Your task to perform on an android device: Using the DHgate app, I would like to read reviews of the 10-in-1 REPAIR PRY KIT OPENING TOOLS.
Image 0: 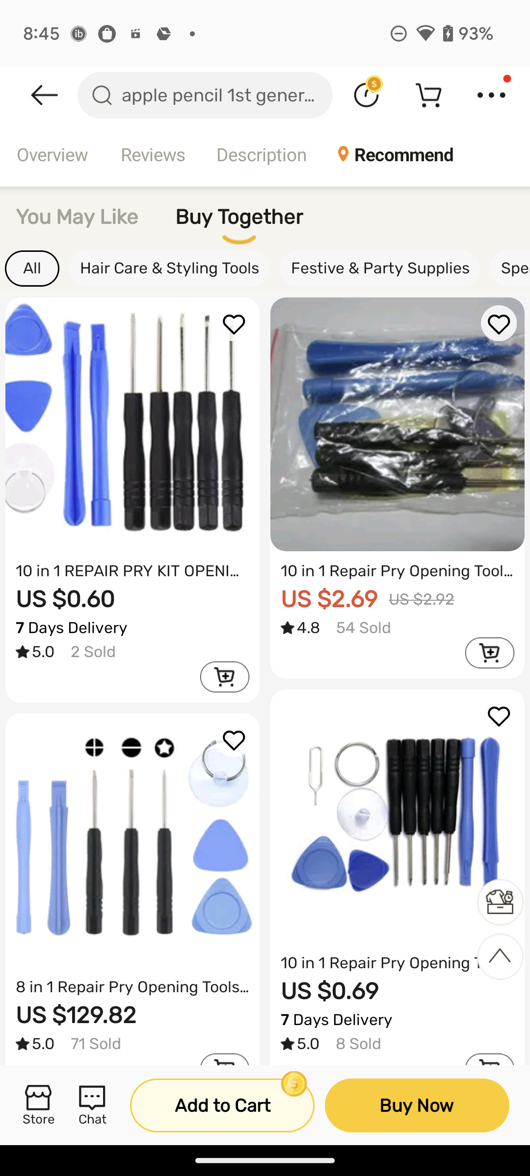
Click on the Reviews section at the top of the screen
Step 0: click (152, 154)